Your task to perform on an android device: Open the Artsy app, select the category Top Auction Lots and view the painting.
Image 0: 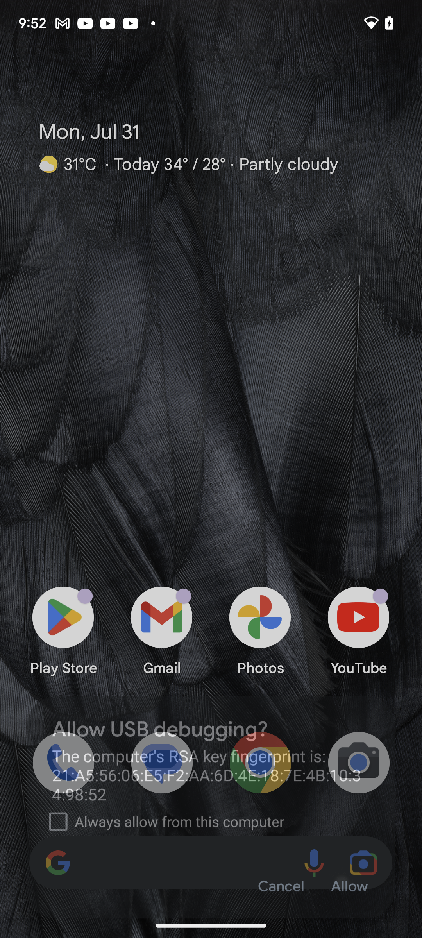
Open the Artsy App 
Step 0: open app "Artsy"
Image 1: 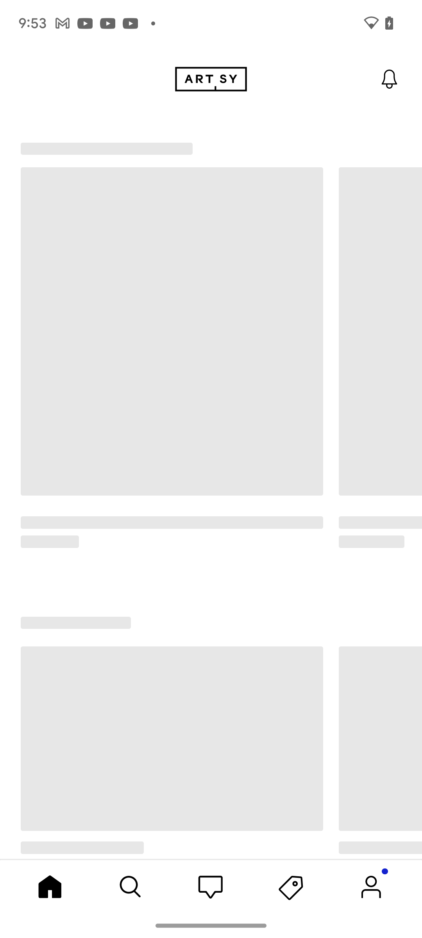
Open the Artsy App 
Step 1: wait
Image 2: 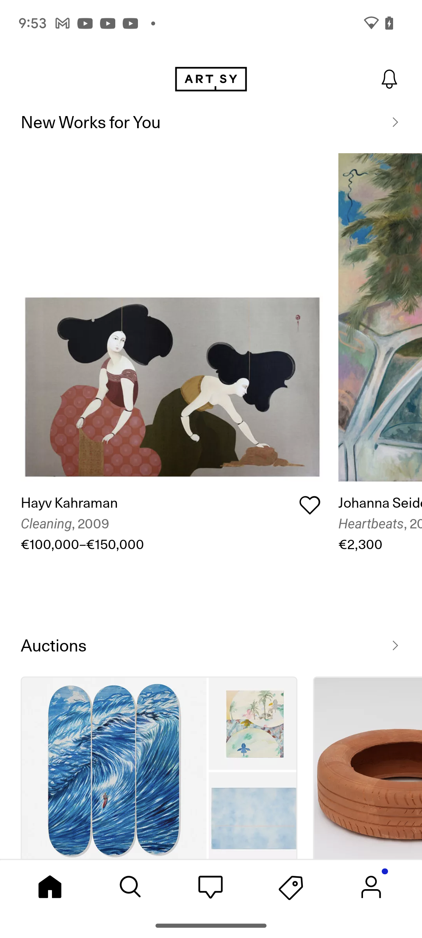
Click on the Search Icon at the bottom of the screen 
Step 2: click (131, 886)
Image 3: 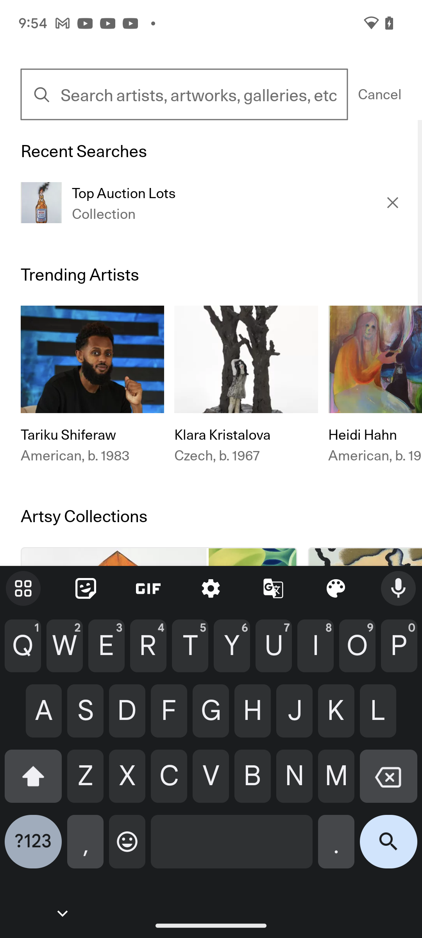
Click on the Search Bar at the top of the screen 
Step 3: click (198, 95)
Image 4: 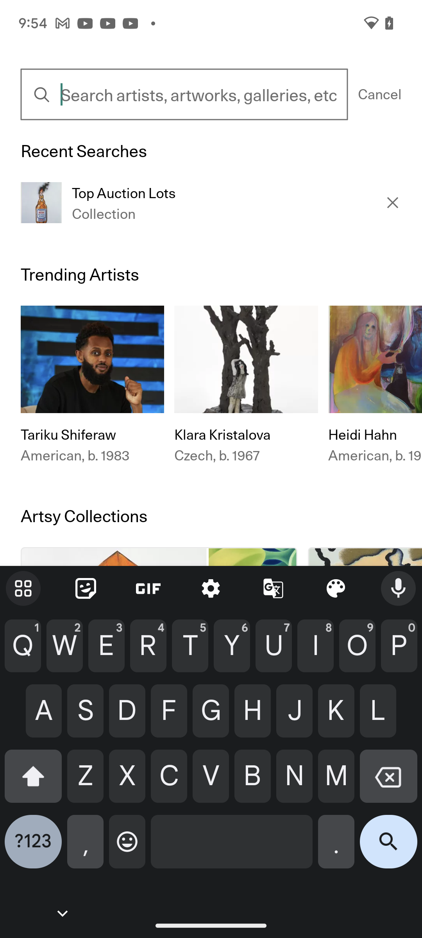
Enter the category name as Top Auction Lots
Step 4: type "Top Auction Lots"
Image 5: 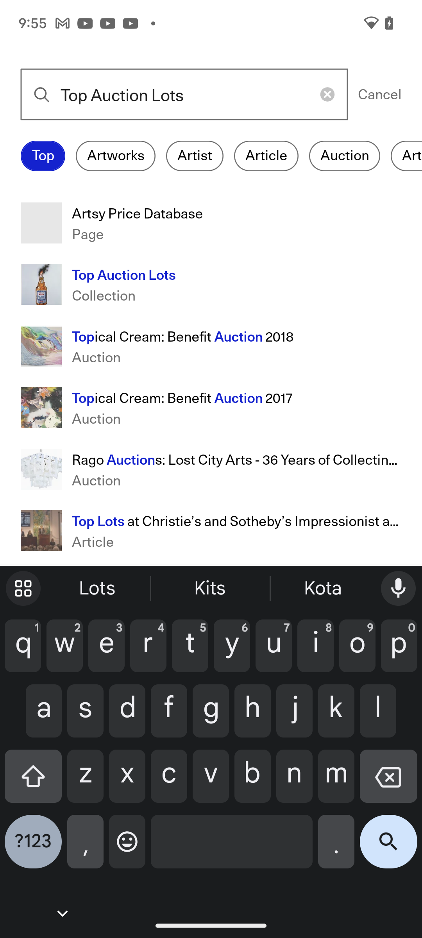
Click on the second suggestive result 
Step 5: click (64, 282)
Image 6: 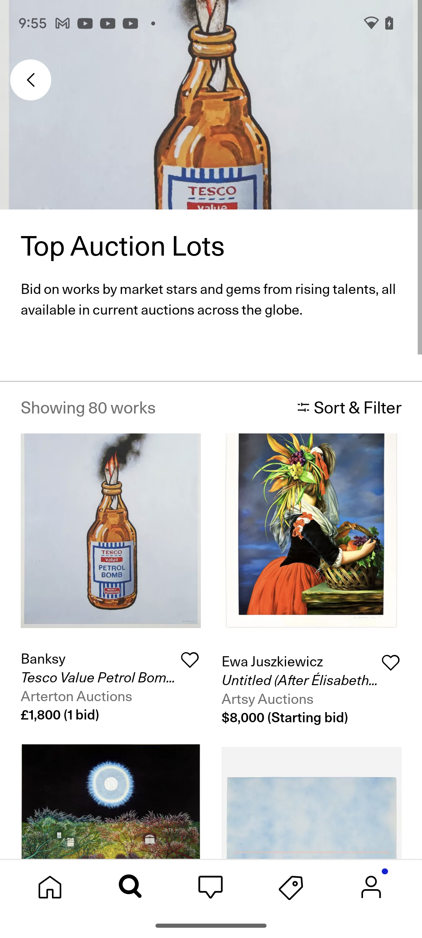
Swipe up to view the more paintings
Step 6: scroll down
Image 7: 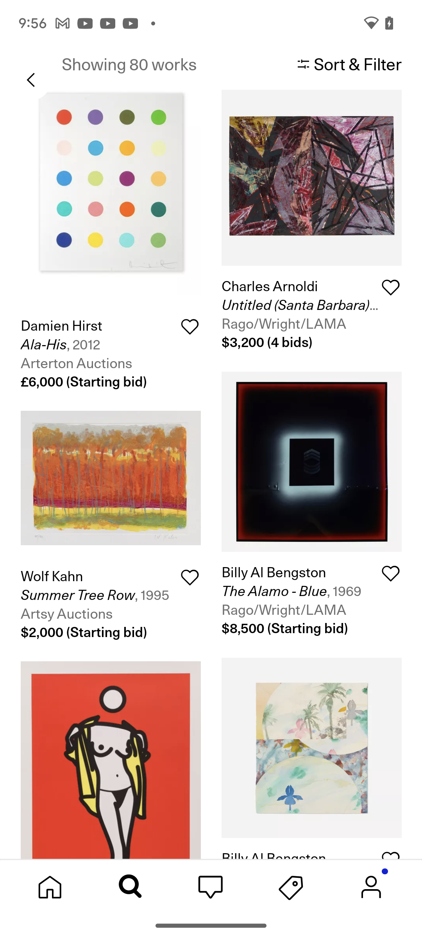
Swipe up to view the more paintings
Step 7: scroll down